Your task to perform on an android device: I want to reach Amsterdam as soon as possible. View the details of the flights in the MakeMy Trip app.
Image 0: 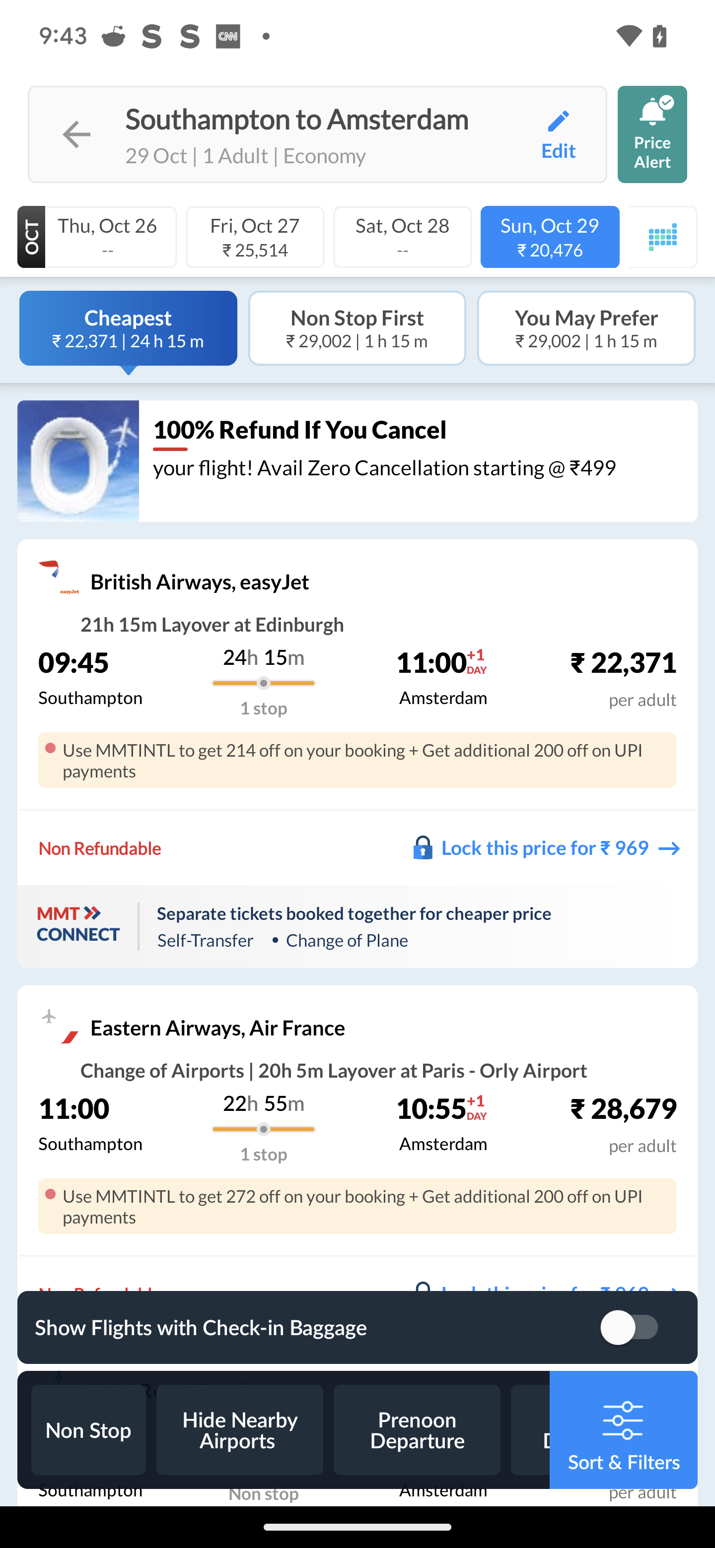
Click on the British Airway, easy Jet to view details
Step 0: click (156, 660)
Image 1: 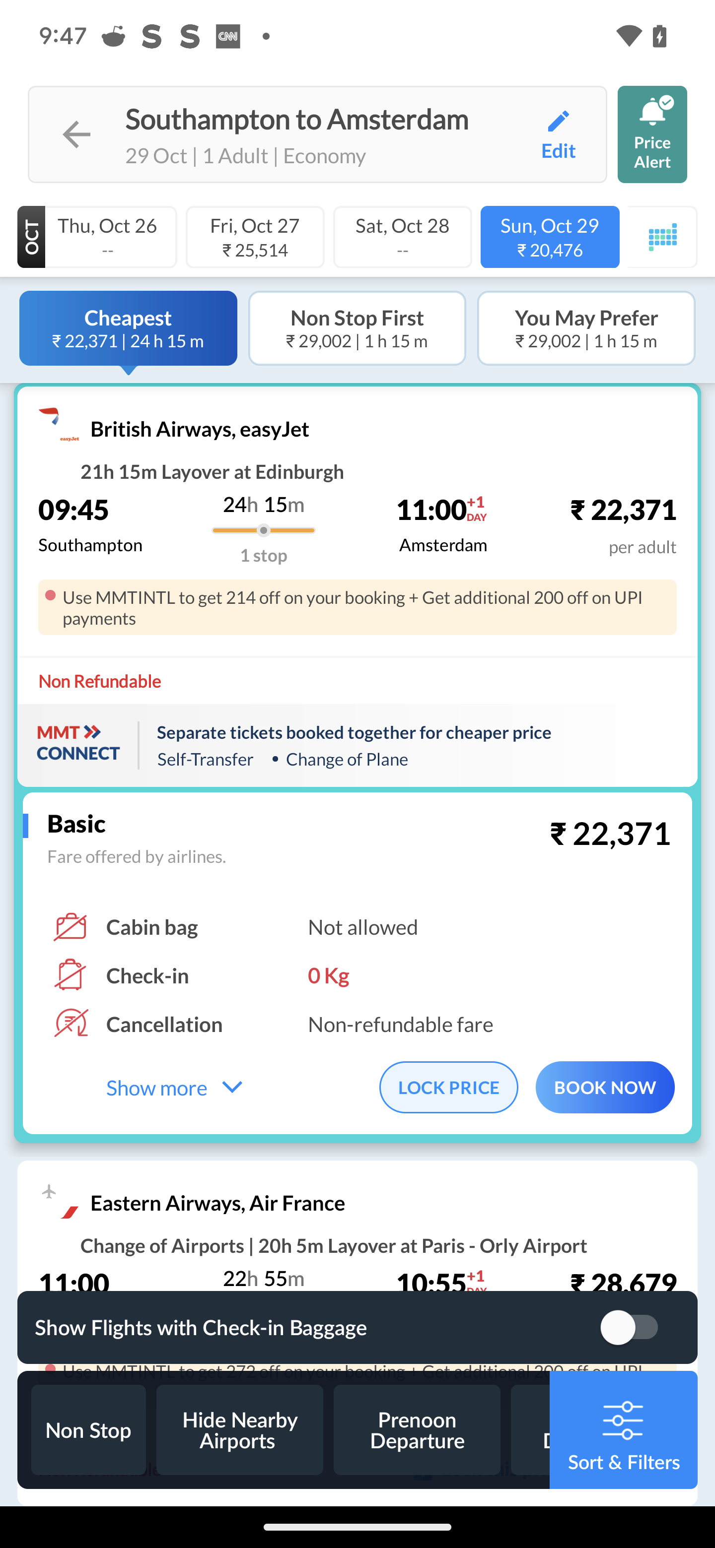
Click on the see more option
Step 1: click (174, 1087)